Your task to perform on an android device: In the Bigbasket app , check the special offers available .
Image 0: 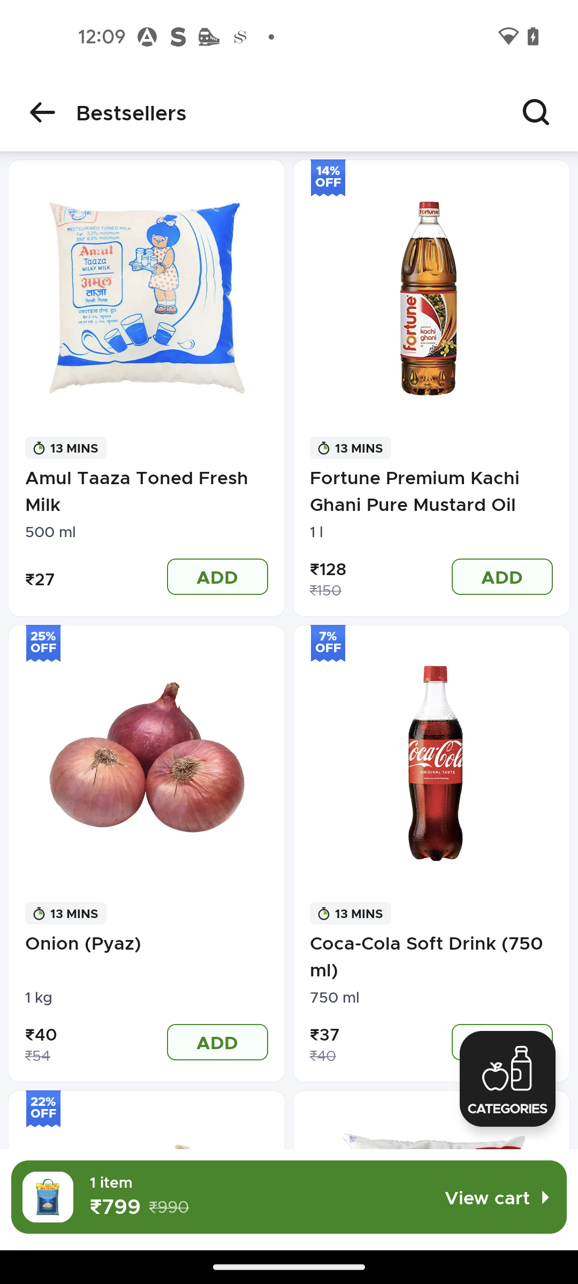
Open the Bigbasket App
Step 0: open app "bigbasket"
Image 1: 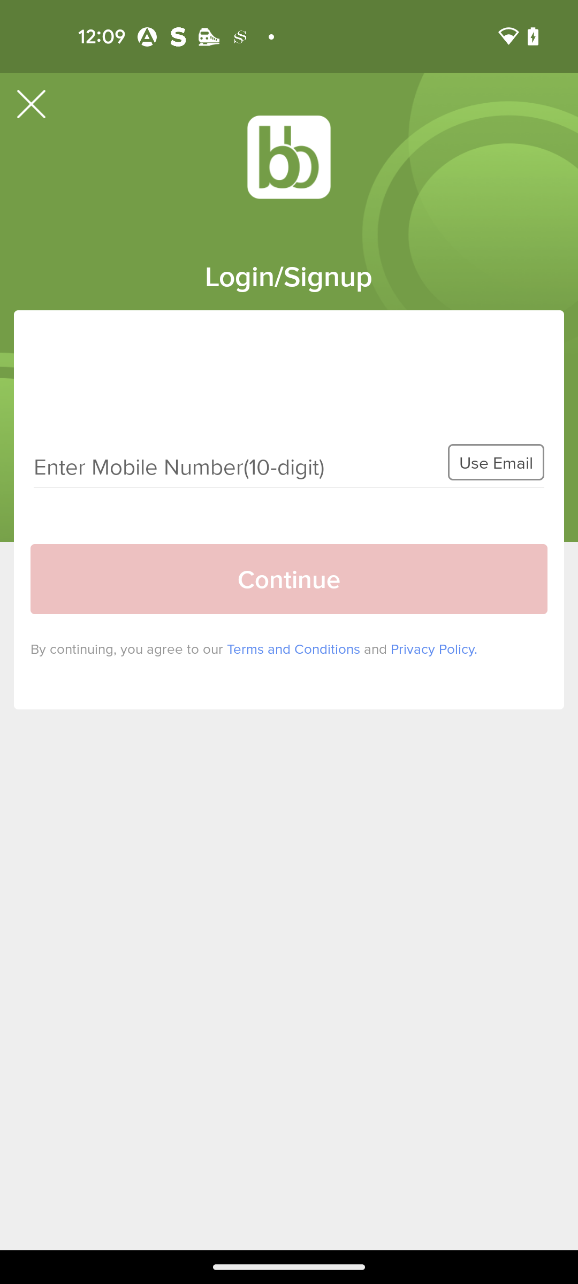
Close the login/signup page
Step 1: click (31, 103)
Image 2: 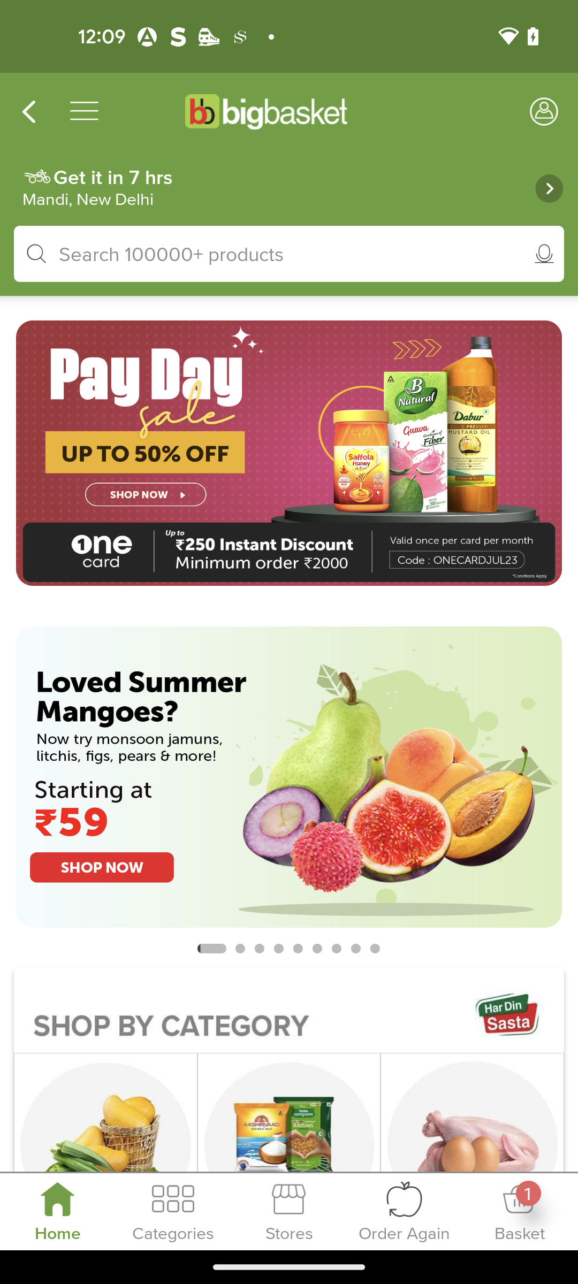
Click on the special offer below the search bar
Step 2: click (289, 453)
Image 3: 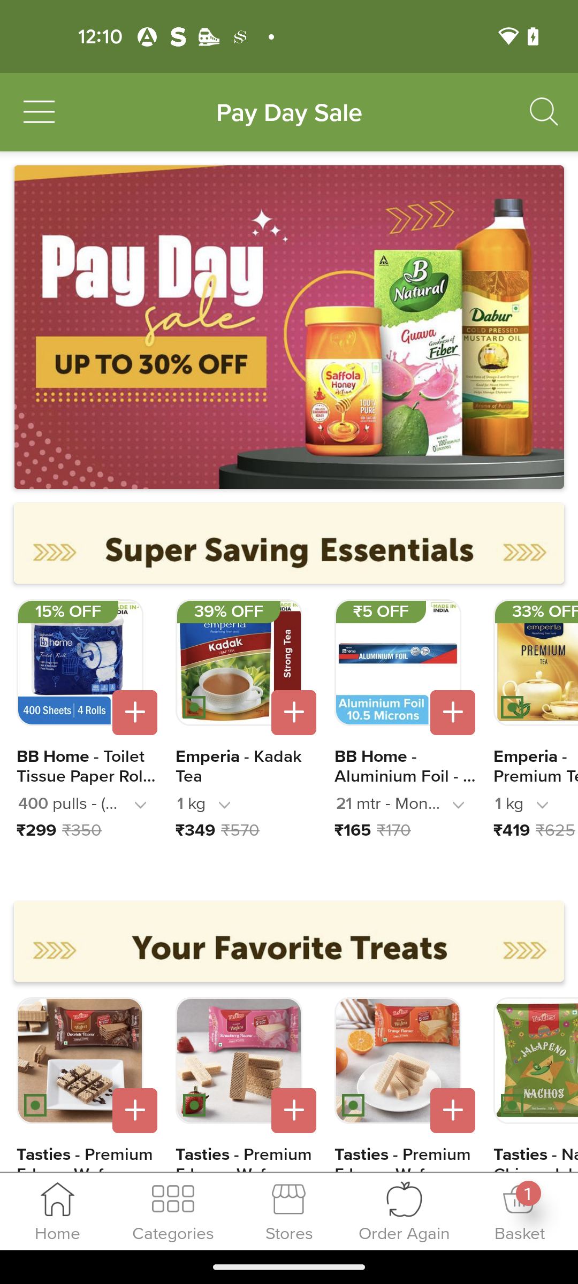
Swipe up for the special offer on products
Step 3: scroll down